Your task to perform on an android device: Remove the last Starred mail from your Starred mail list on the Gmail app.
Image 0: 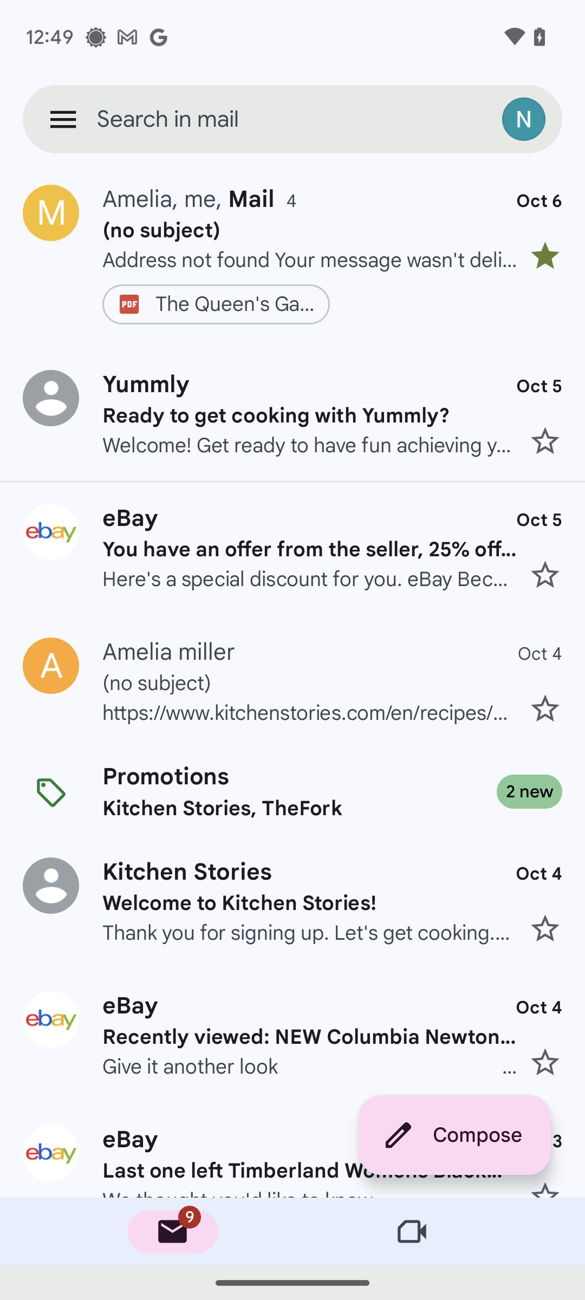
Click on the star on the right side of the mail from Amelia.
Step 0: click (292, 256)